Your task to perform on an android device: I would like to have some deserts after the dinner , browse for the 3 Ingredient avocado Semifreddo cake in the Dessert category in the Kitchen Stories app
Image 0: 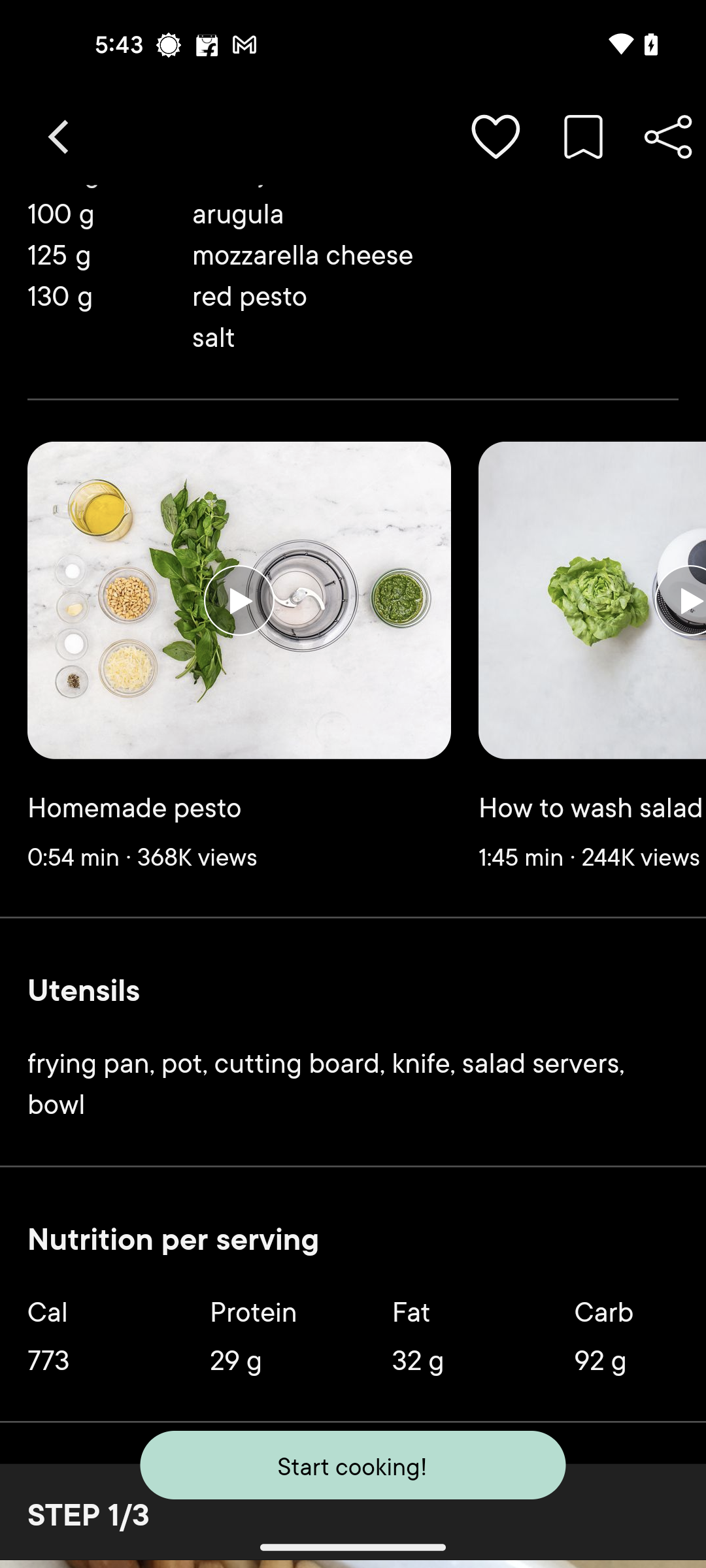
Get back to the Search tab page
Step 0: press back button
Image 1: 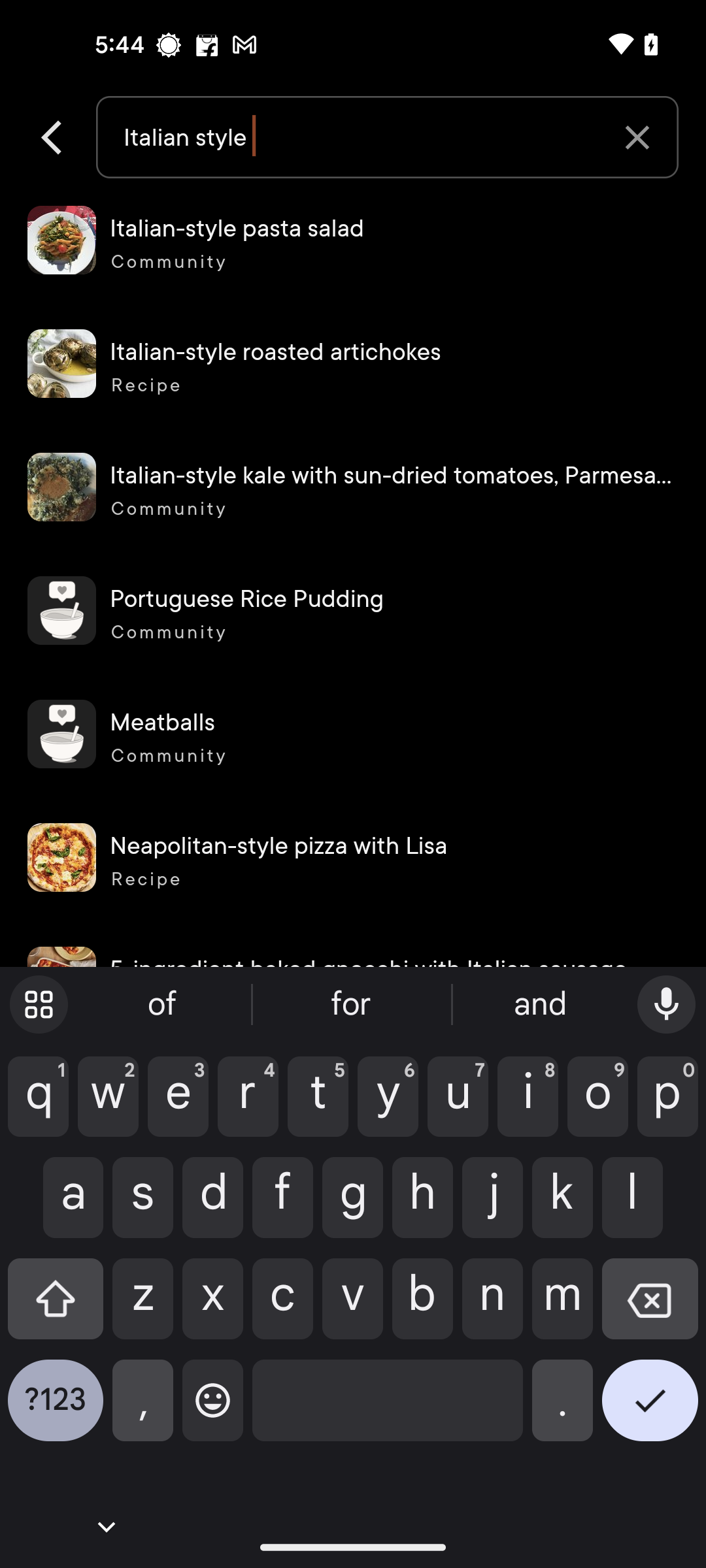
Click on the V backward button at the top left corner of the screen
Step 1: click (41, 135)
Image 2: 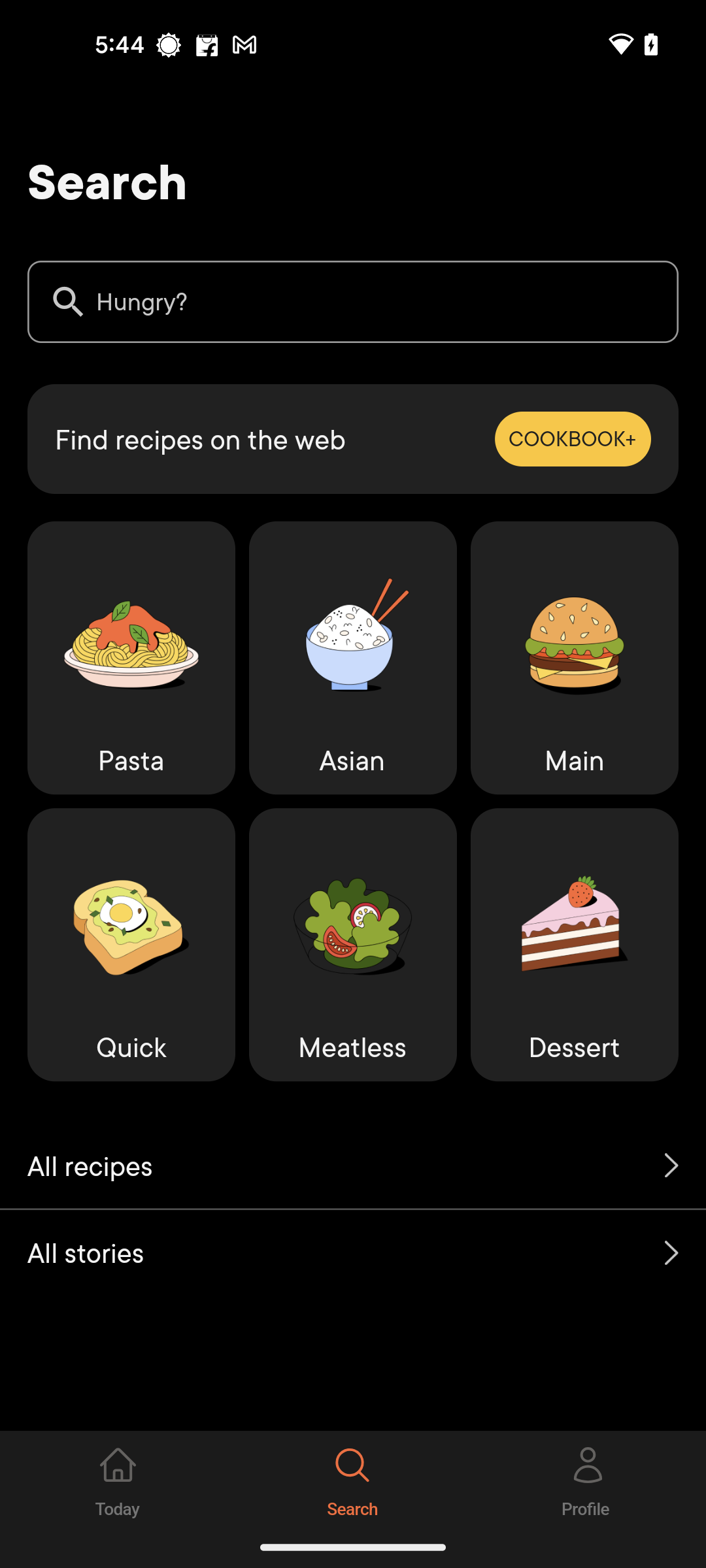
Go to the Dessert category
Step 2: click (575, 945)
Image 3: 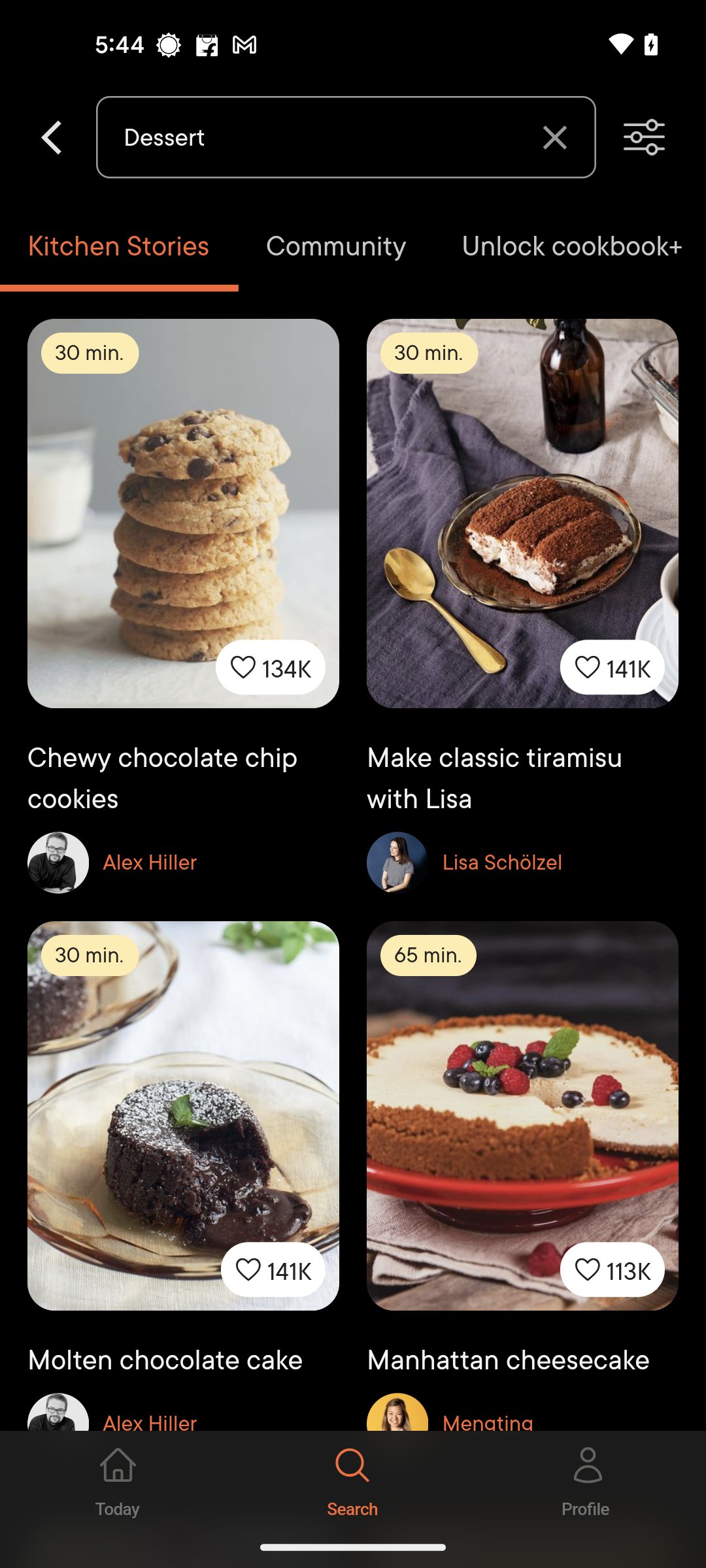
Delete the text in the search bar
Step 3: click (346, 137)
Image 5: 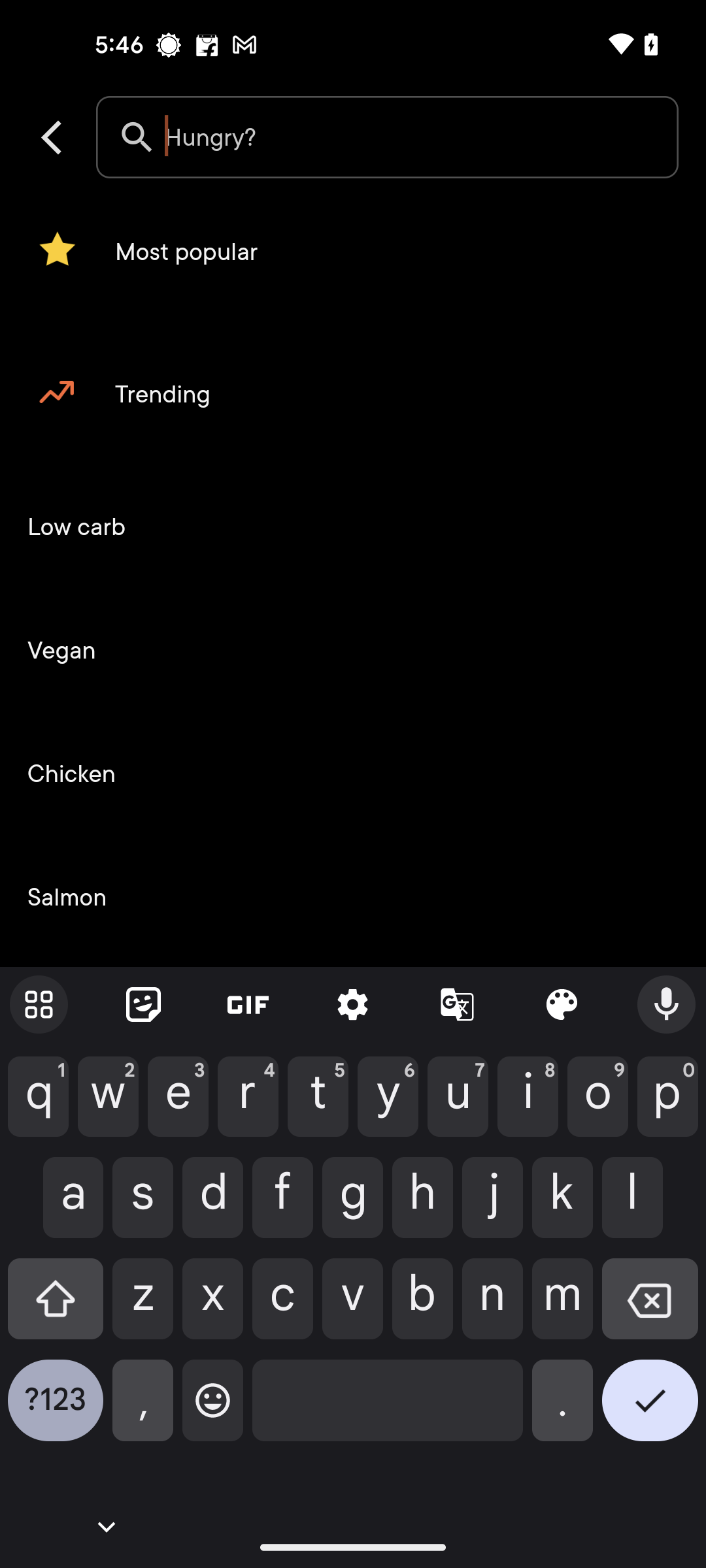
Type 3 Ingredient avocado Semifreddo in the search bar
Step 5: type "3 Ingredient avocado Semifreddo"
Image 6: 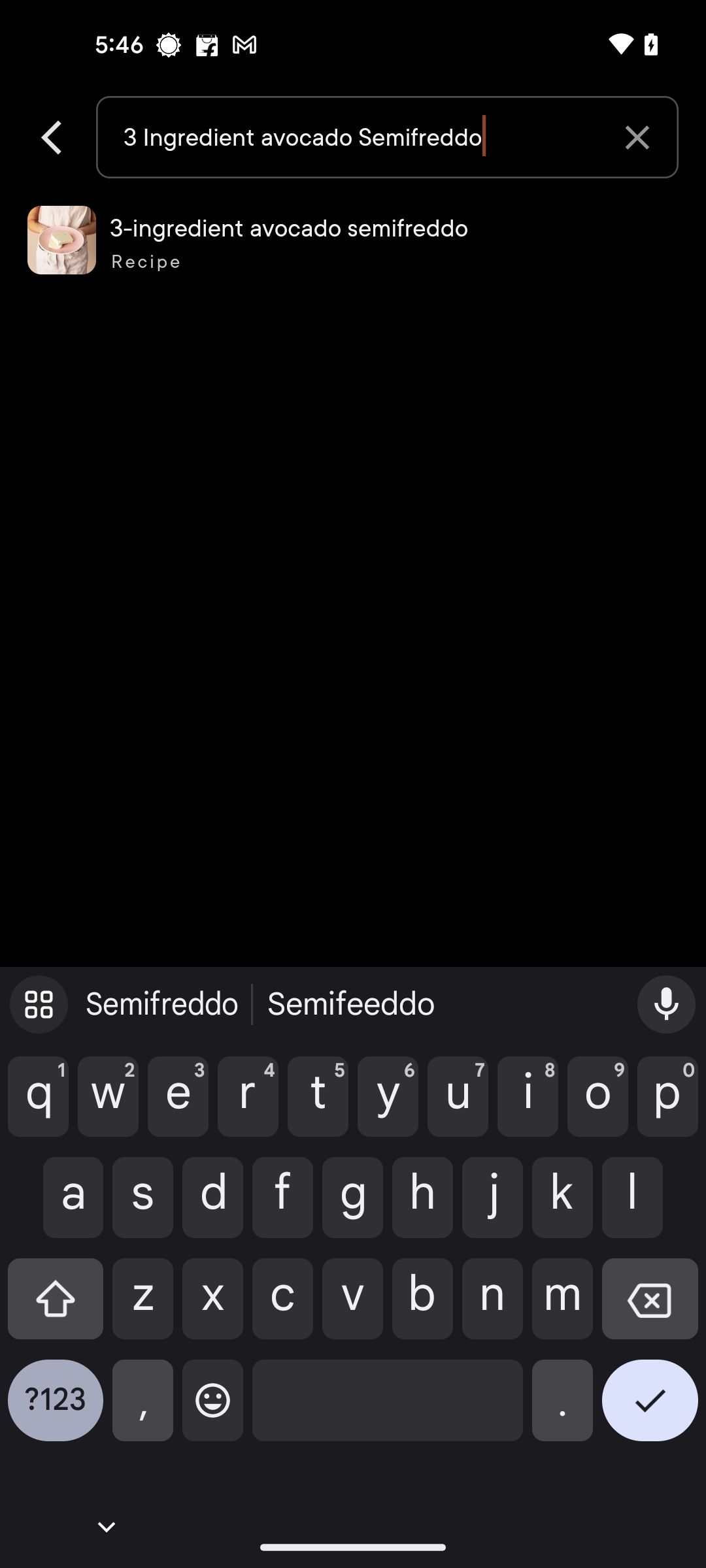
Click on the suggested result
Step 6: click (353, 240)
Image 8: 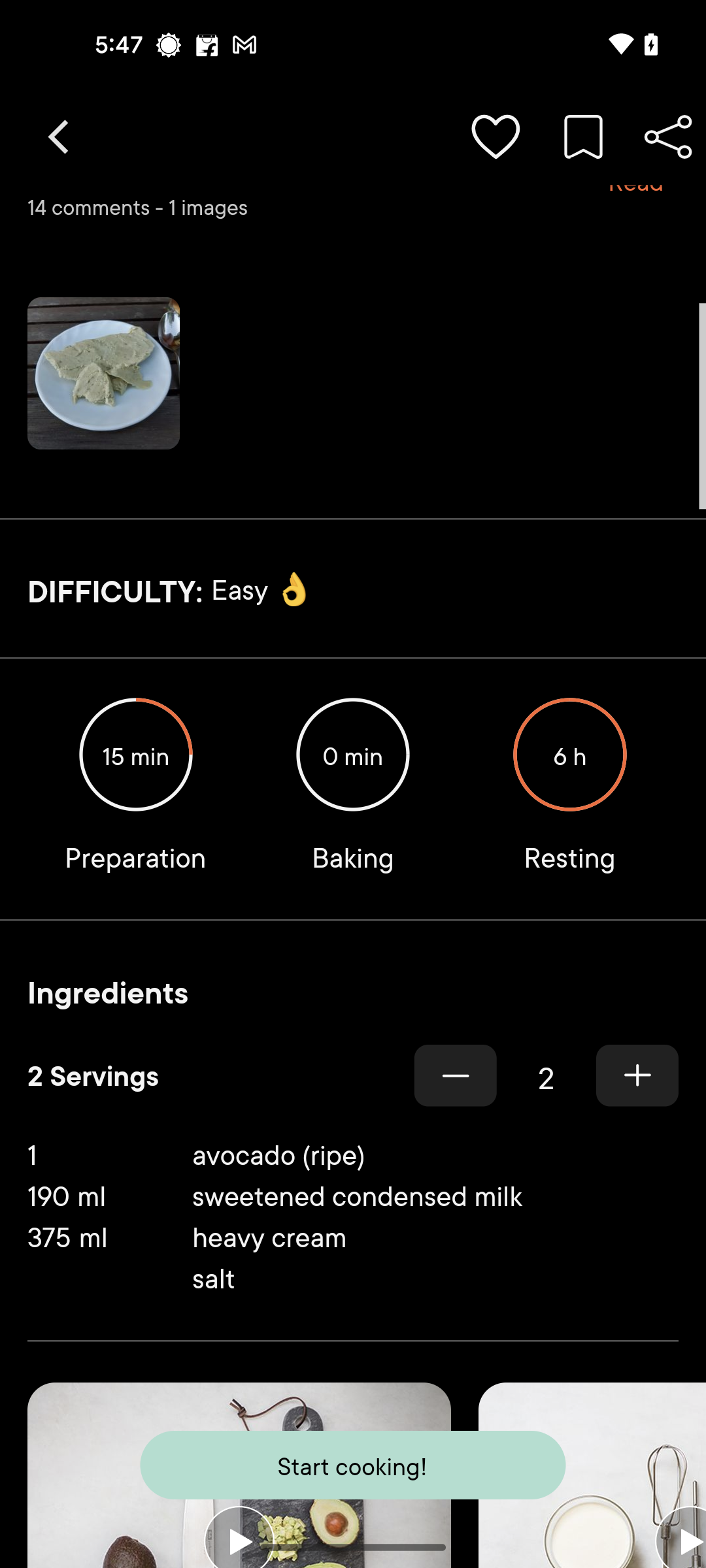
Scroll up to view the recipe
Step 8: scroll down